Your task to perform on an android device: I want to shop by brand Torque because this brand is very perfect to buy any furniture
Image 0: 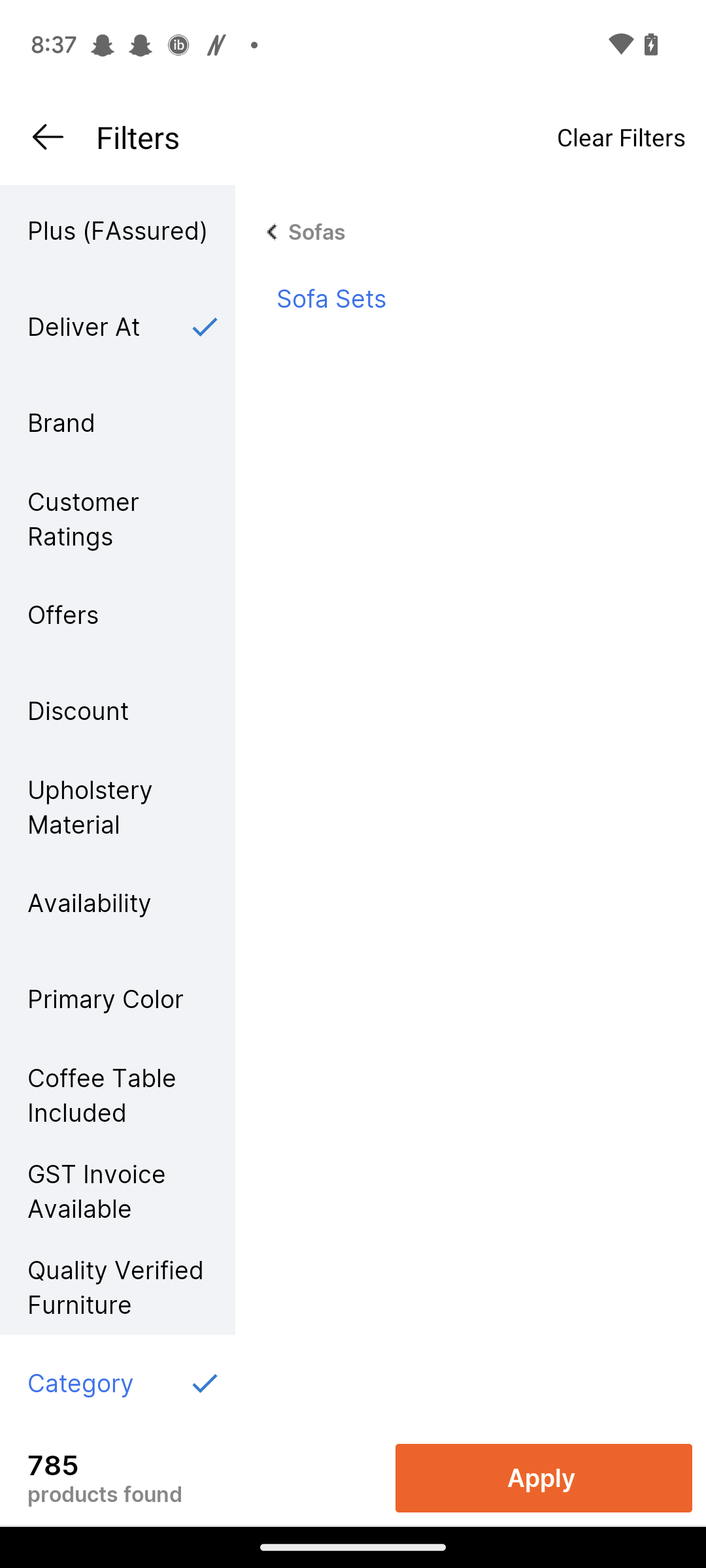
Click on the Brand option 
Step 0: click (117, 422)
Image 1: 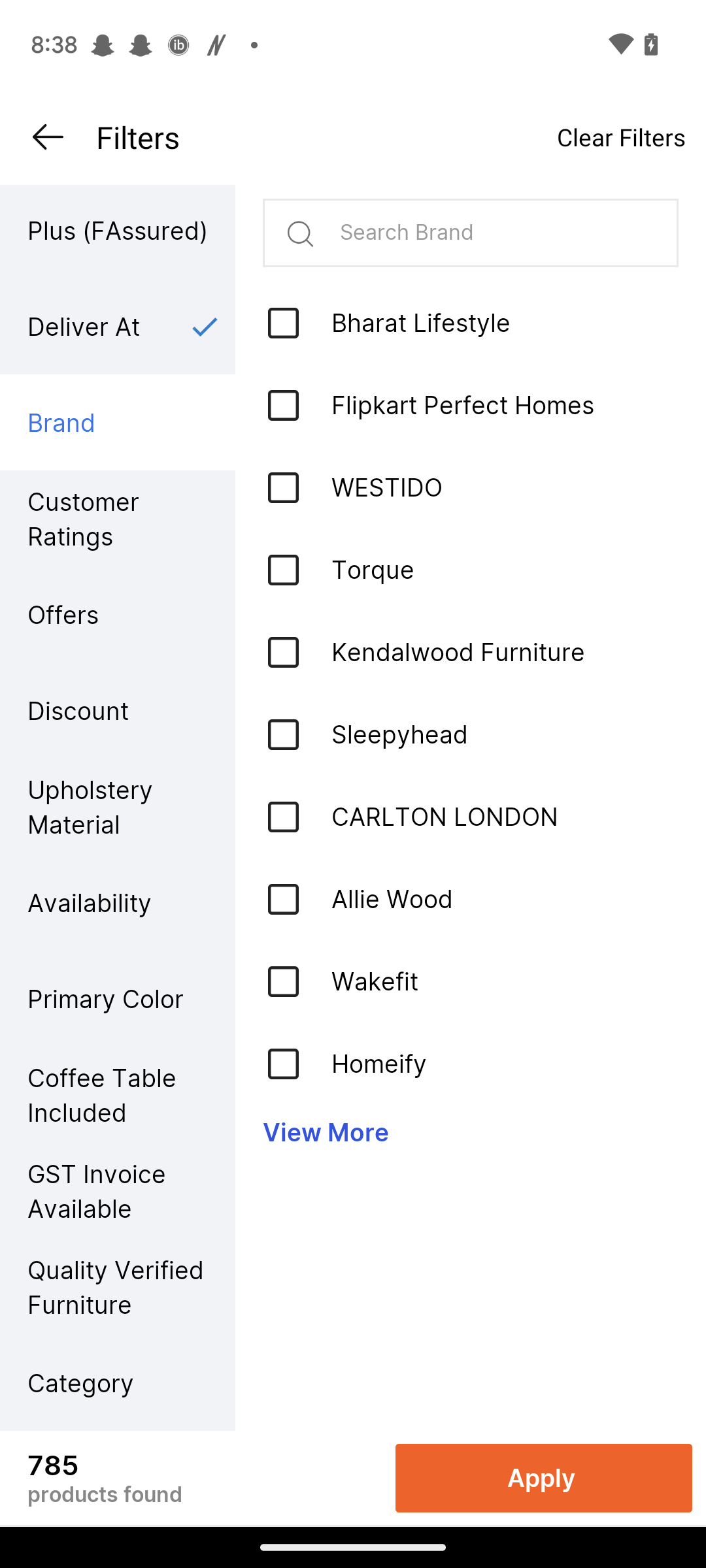
Click on the Torque brand
Step 1: click (280, 566)